Your task to perform on an android device: Go to the SideChef app and save the recipe for Stew Chicken.
Image 0: 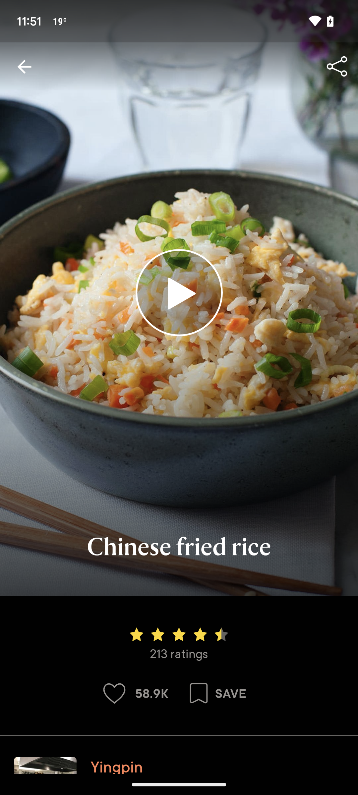
Open SideChef app
Step 0: open app "SideChef"
Image 1: 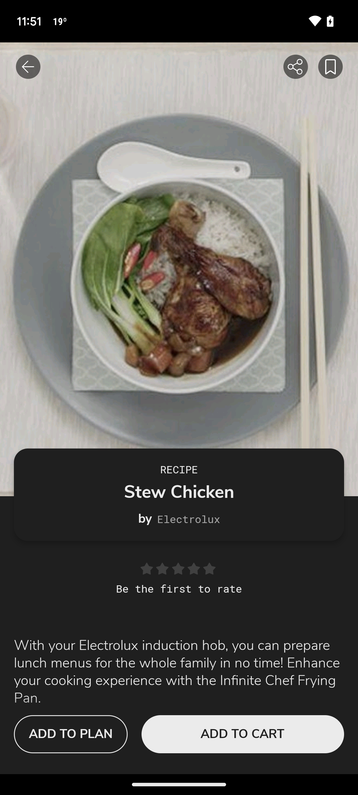
Click on the save icon at the top right corner of the screen
Step 1: click (330, 65)
Image 2: 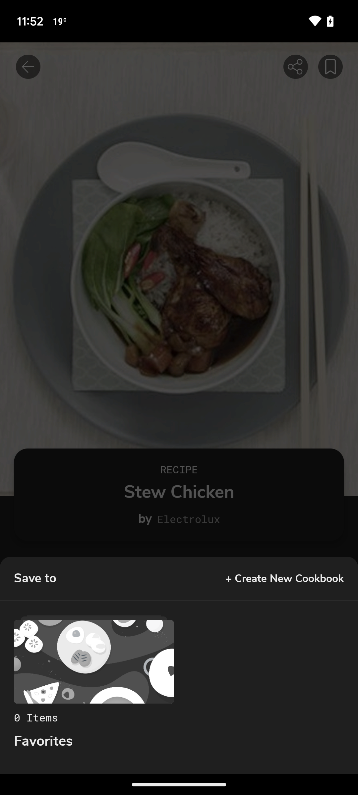
Click on the Favorites
Step 2: click (179, 672)